Your task to perform on an android device: In the 1weather app, view the weekly history of Philadelphia to understand the future conditions of the weather.
Image 0: 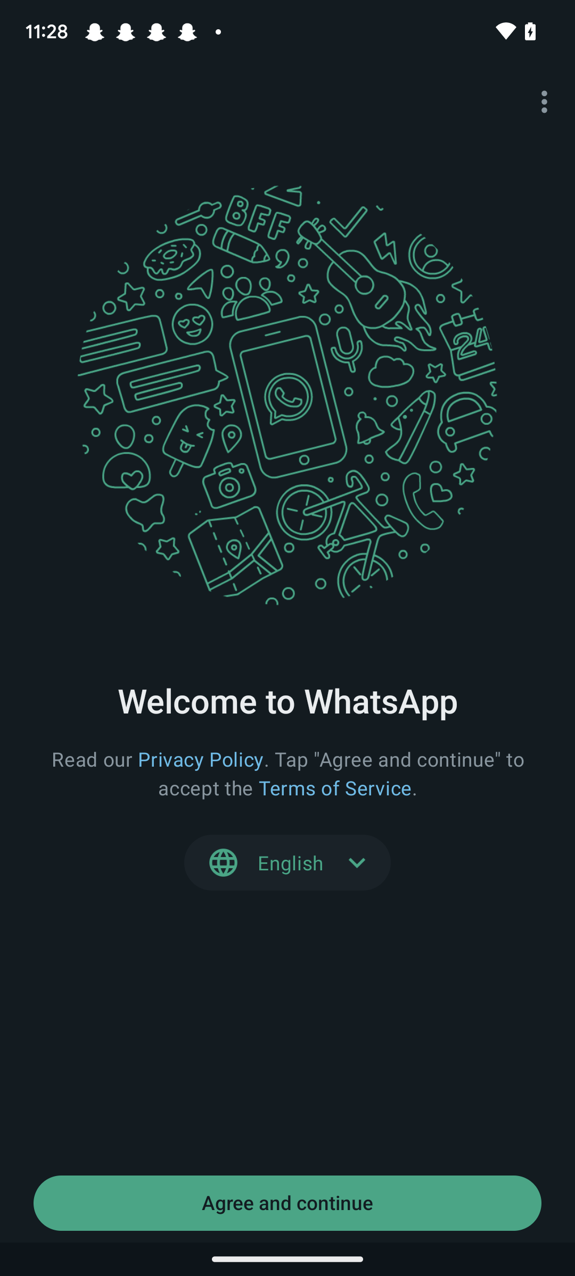
Scroll left on the right side of the screen.
Step 0: scroll right
Image 1: 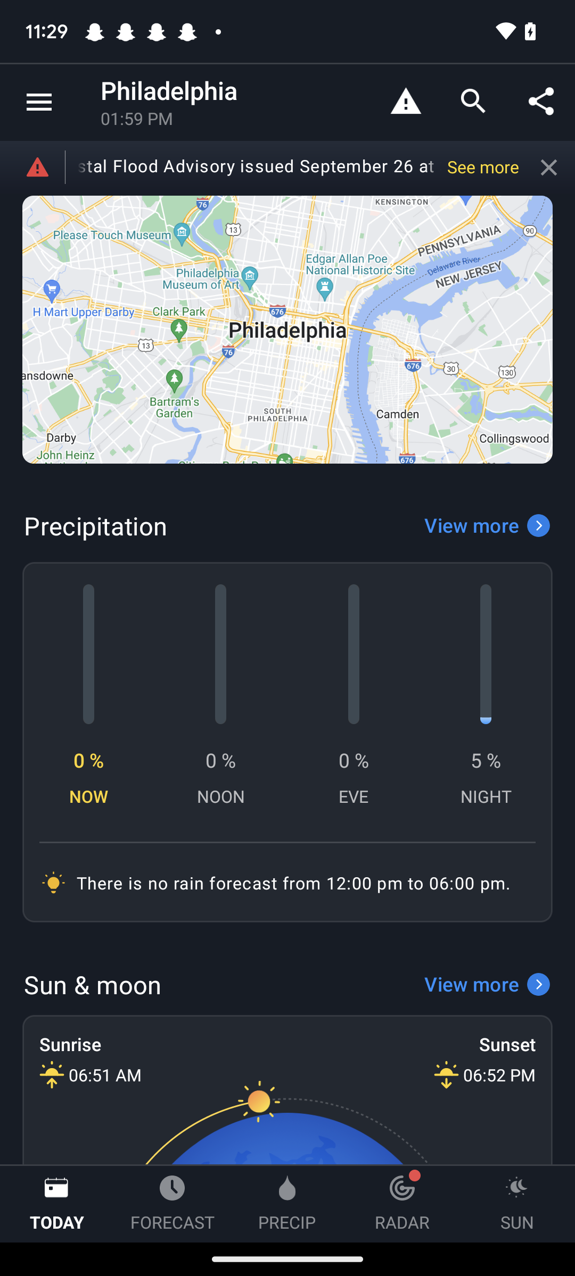
Click on forecast at the bottom of the screen.
Step 1: click (172, 1203)
Image 2: 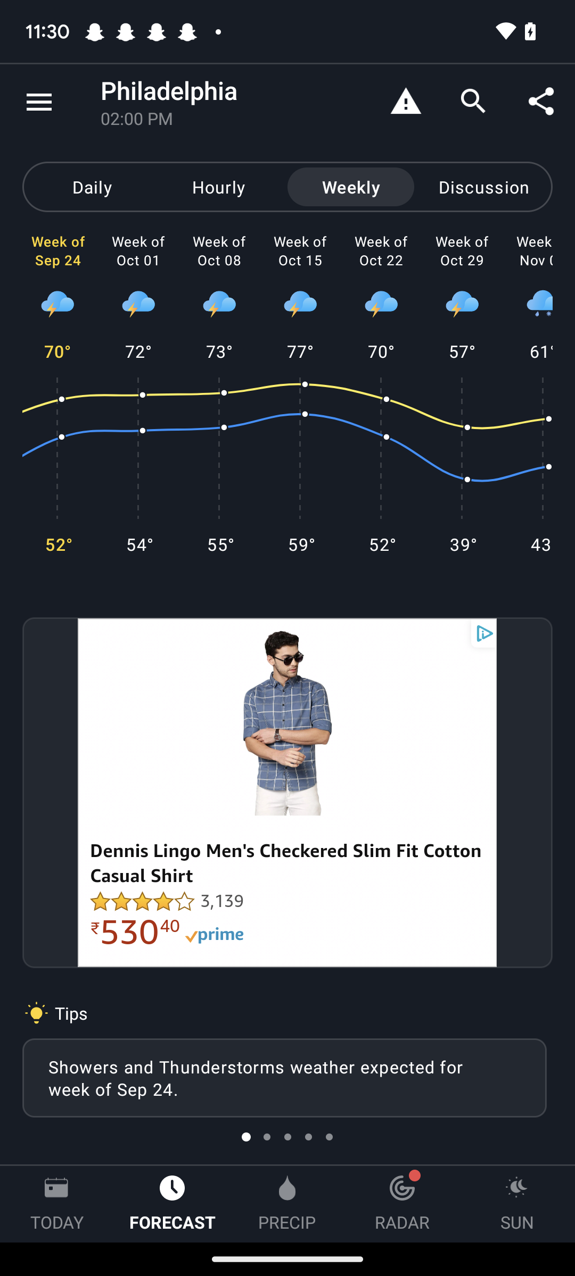
Scroll up 
Step 2: scroll down
Image 3: 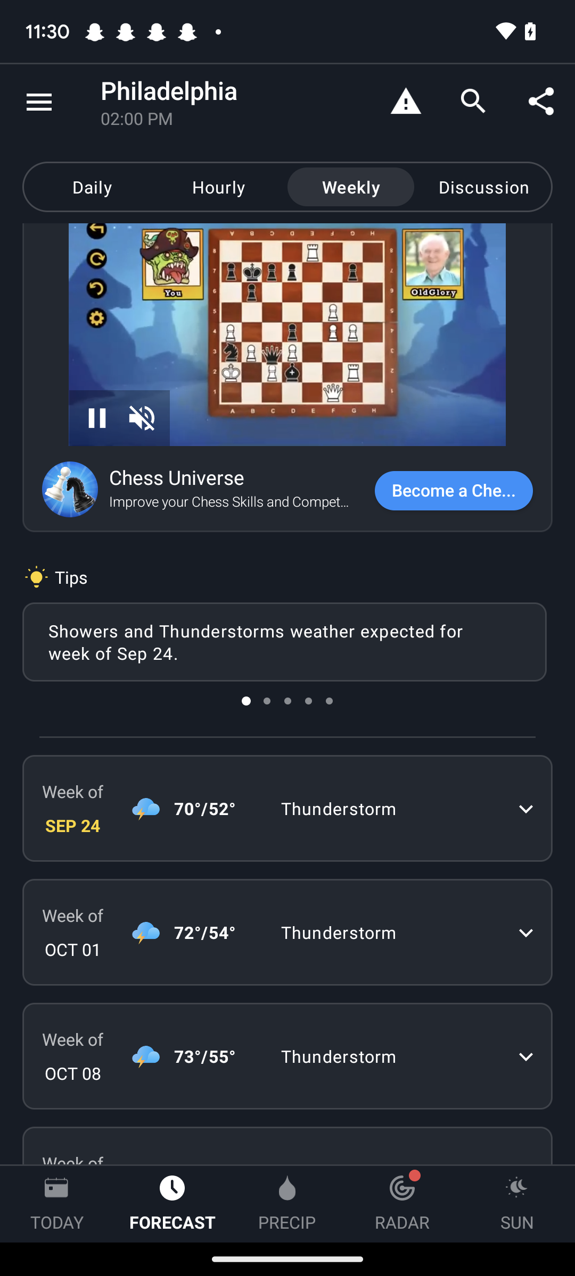
Click on the first drop down icon on the right side of the screen.
Step 3: click (523, 805)